Your task to perform on an android device: I want to add at least 10 pomegranate fruits to the DailyCart USA app since they look to be quite fresh and this will be enough quantity.
Image 0: 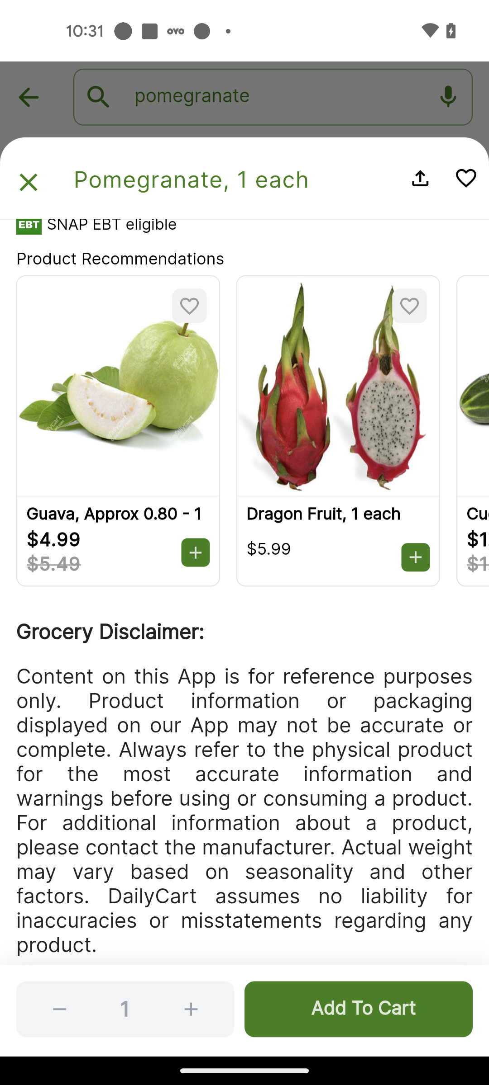
Add the 10 quantity of Pomegranate to the Cart
Step 0: click (191, 1004)
Image 1: 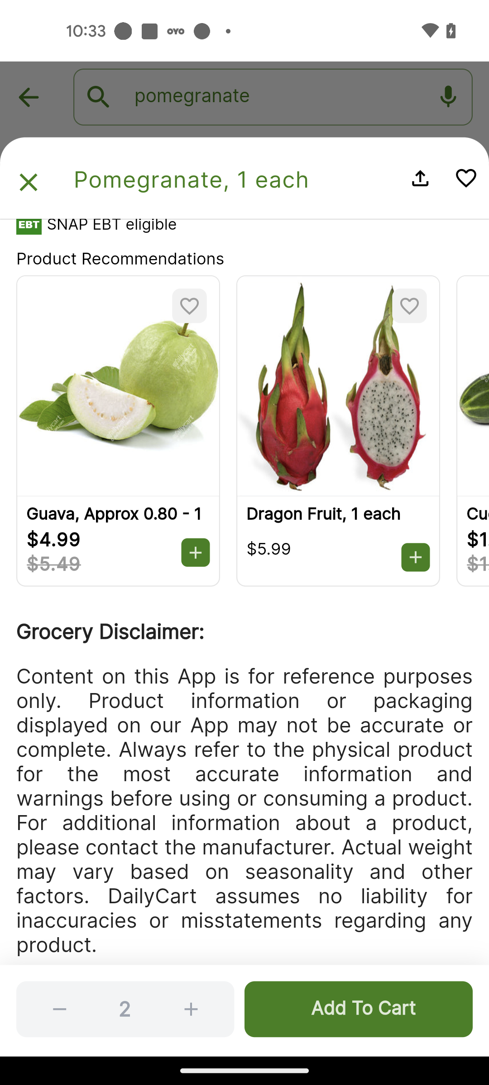
Add the 10 quantity of Pomegranate to the Cart
Step 1: click (191, 1004)
Image 2: 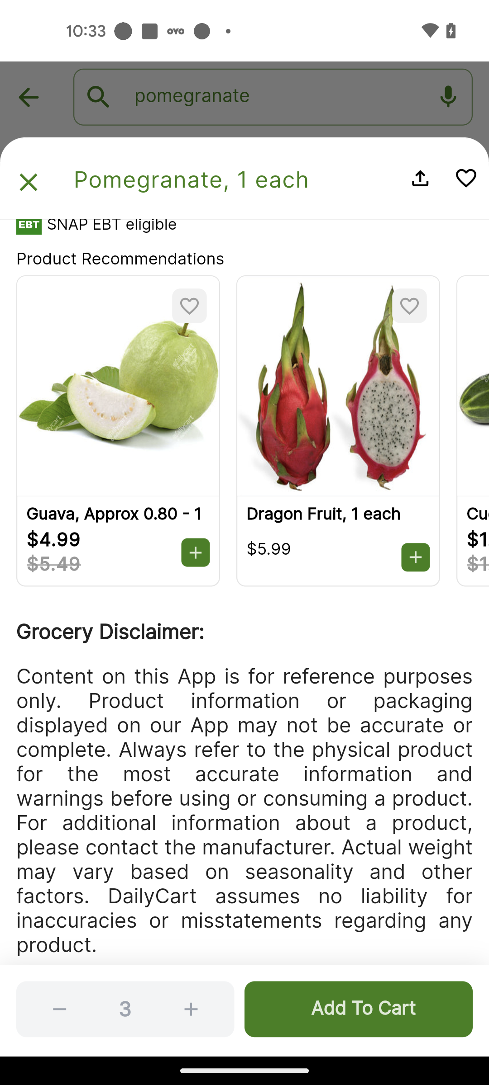
Add the 10 quantity of Pomegranate to the Cart
Step 2: click (186, 1005)
Image 3: 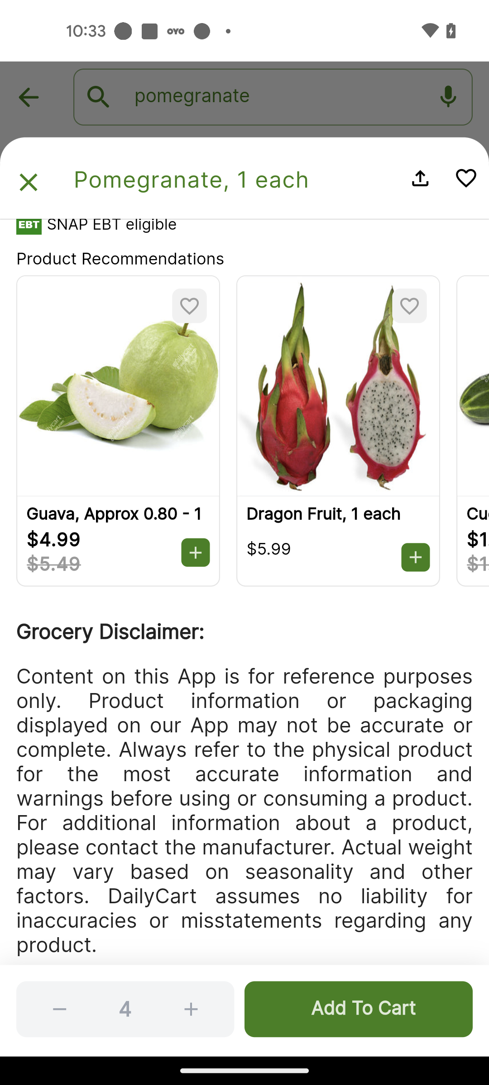
Add the 10 quantity of Pomegranate to the Cart
Step 3: click (182, 1005)
Image 4: 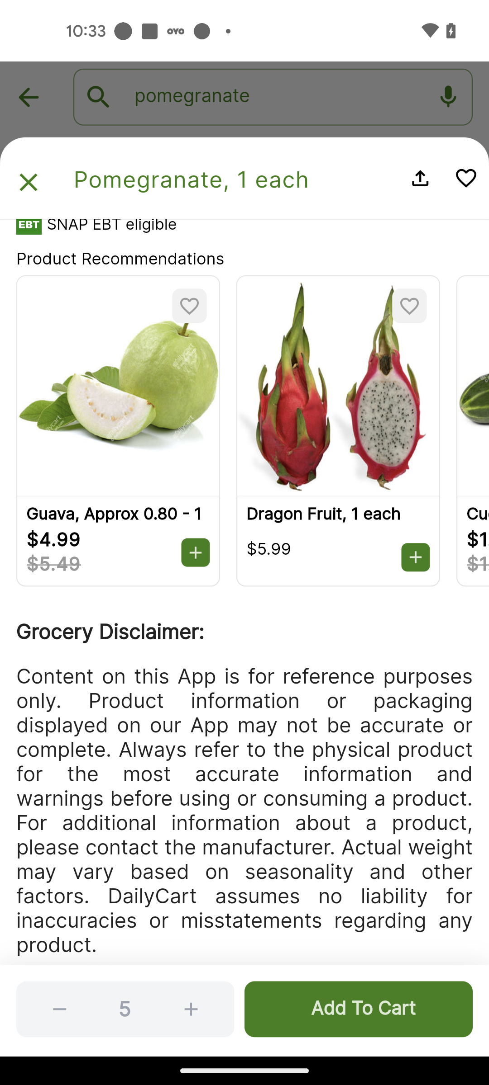
Add the 10 quantity of Pomegranate to the Cart
Step 4: click (188, 1005)
Image 5: 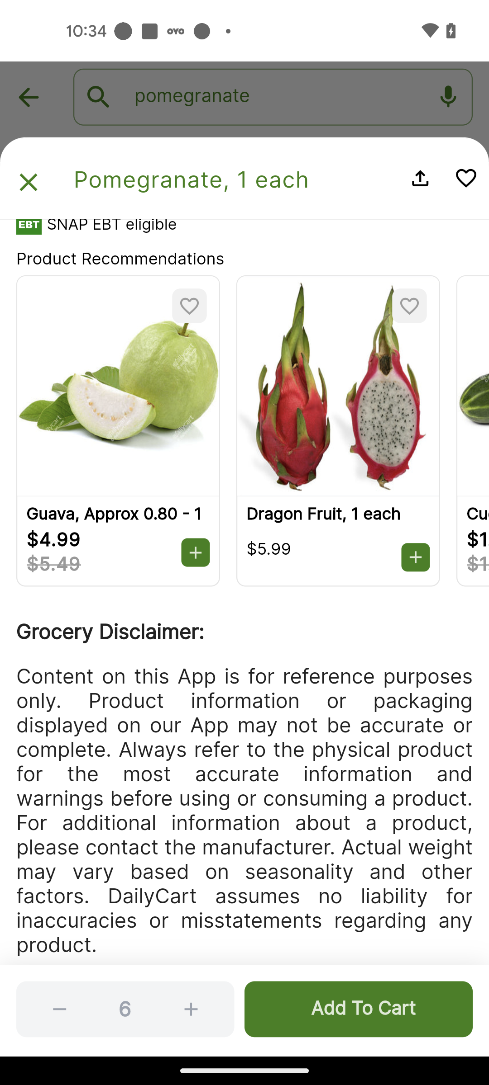
Add the 10 quantity of Pomegranate to the Cart
Step 5: click (191, 1008)
Image 6: 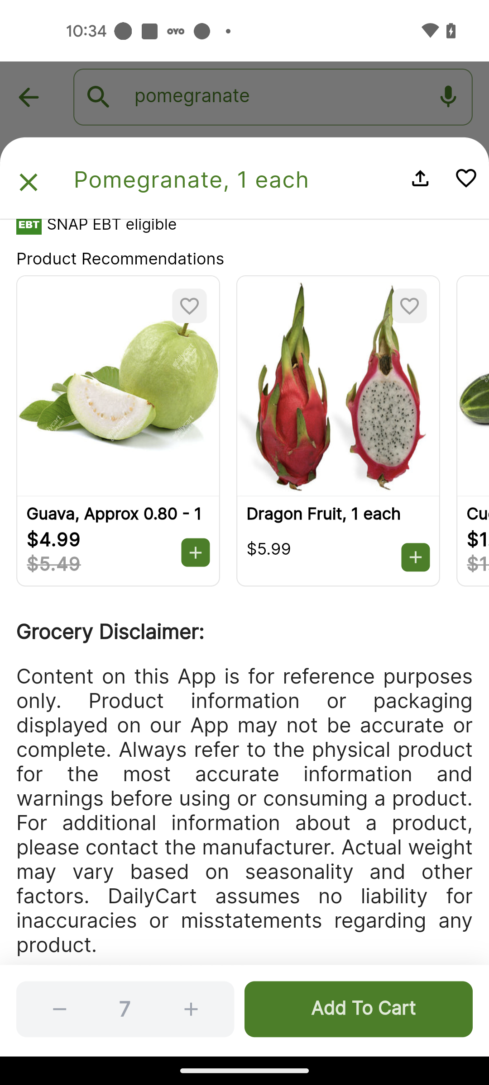
Add the 10 quantity of Pomegranate to the Cart
Step 6: click (191, 1008)
Image 7: 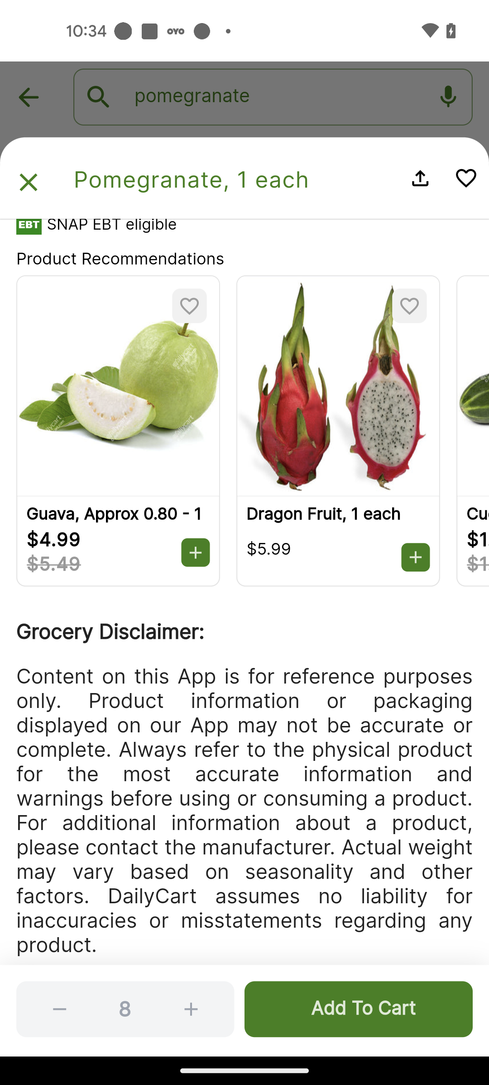
Add the 10 quantity of Pomegranate to the Cart
Step 7: click (191, 1005)
Image 8: 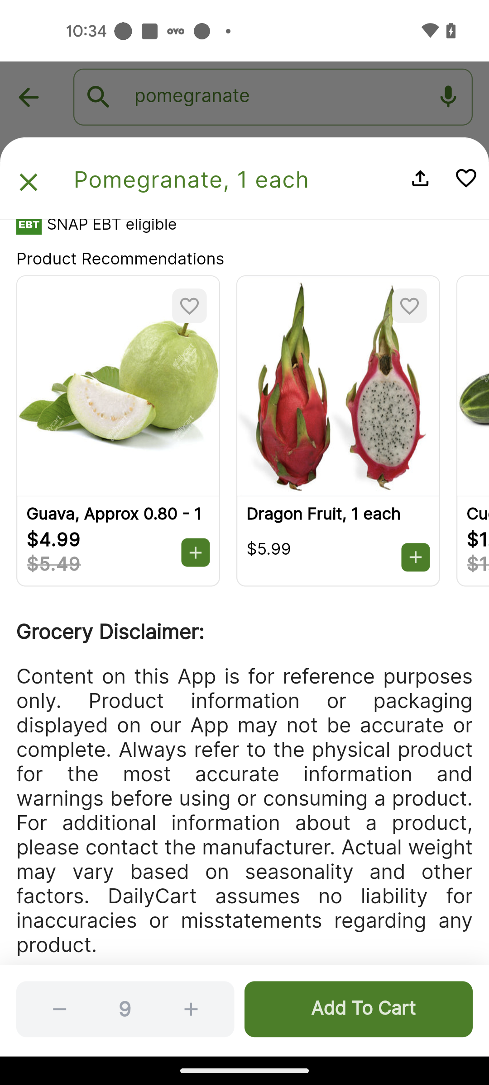
Add the 10 quantity of Pomegranate to the Cart
Step 8: click (191, 1005)
Image 9: 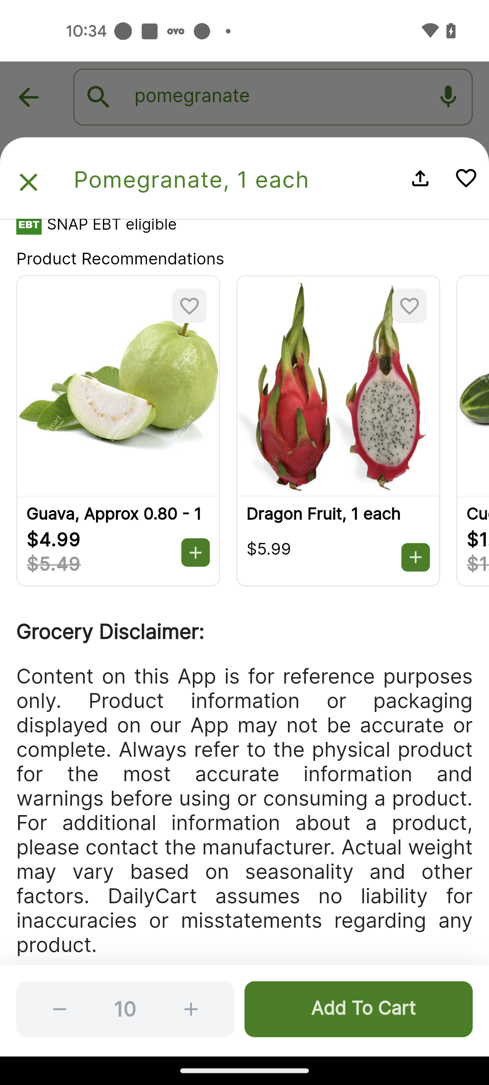
Click on the Add to Cart button
Step 9: click (358, 1009)